Your task to perform on an android device: Delete the cerebra Research mail.
Image 0: 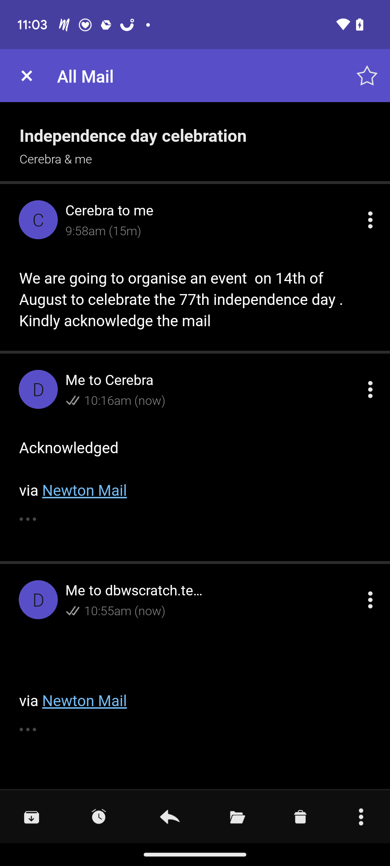
Click on the delete icon on the second number from the bottom right.
Step 0: click (290, 820)